Your task to perform on an android device: In the Babbel app set goals for skill improvement in the basic level for 3-6 months
Image 0: 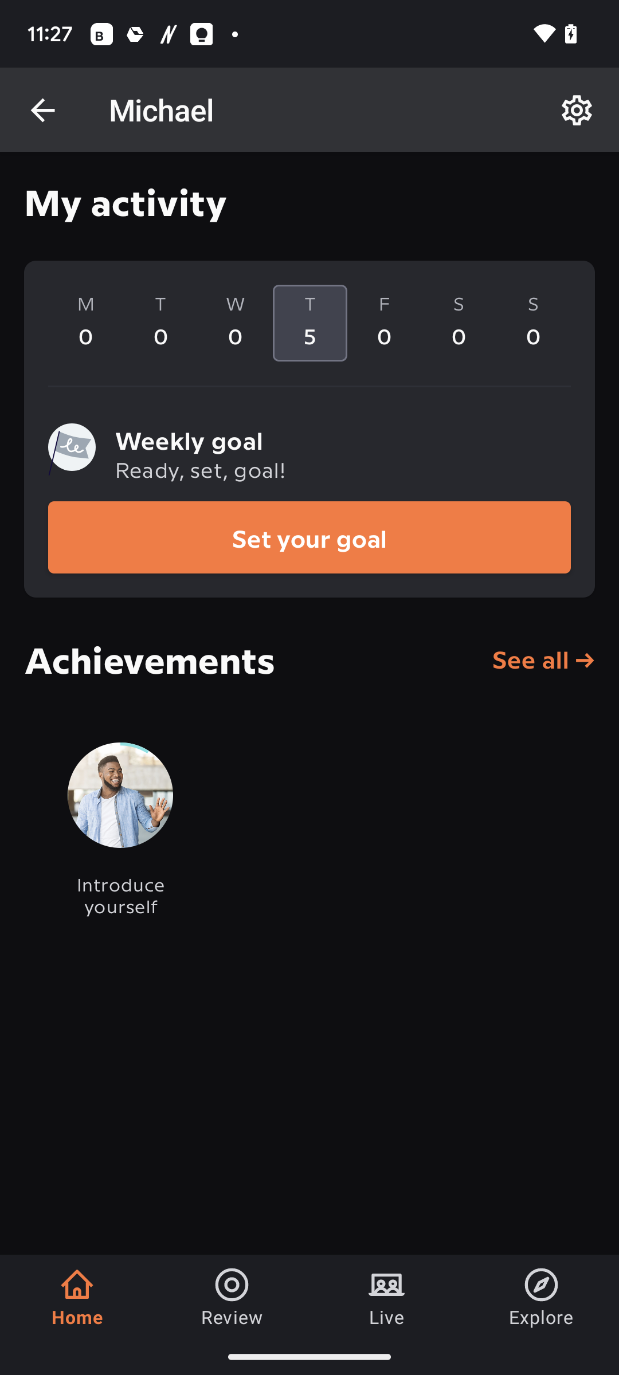
Click on Set your goal in the middle of the screen.
Step 0: click (309, 537)
Image 1: 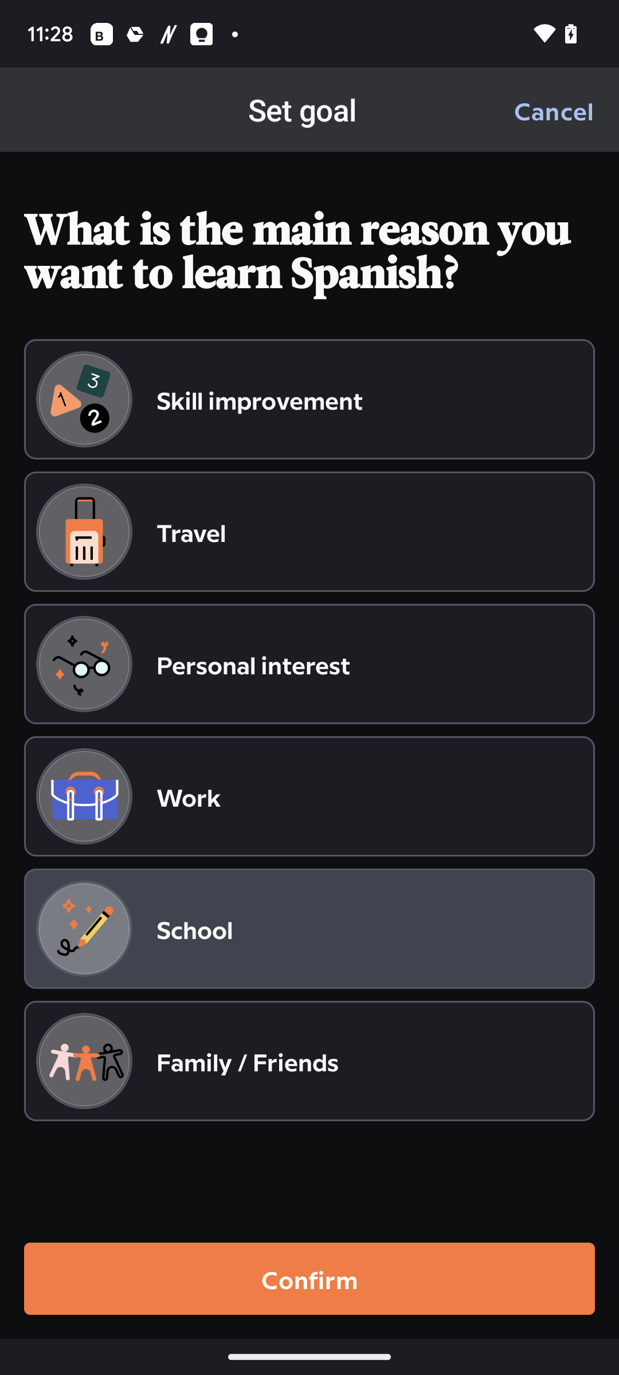
Click on Skill Improvement at the top of the screen.
Step 1: click (194, 435)
Image 2: 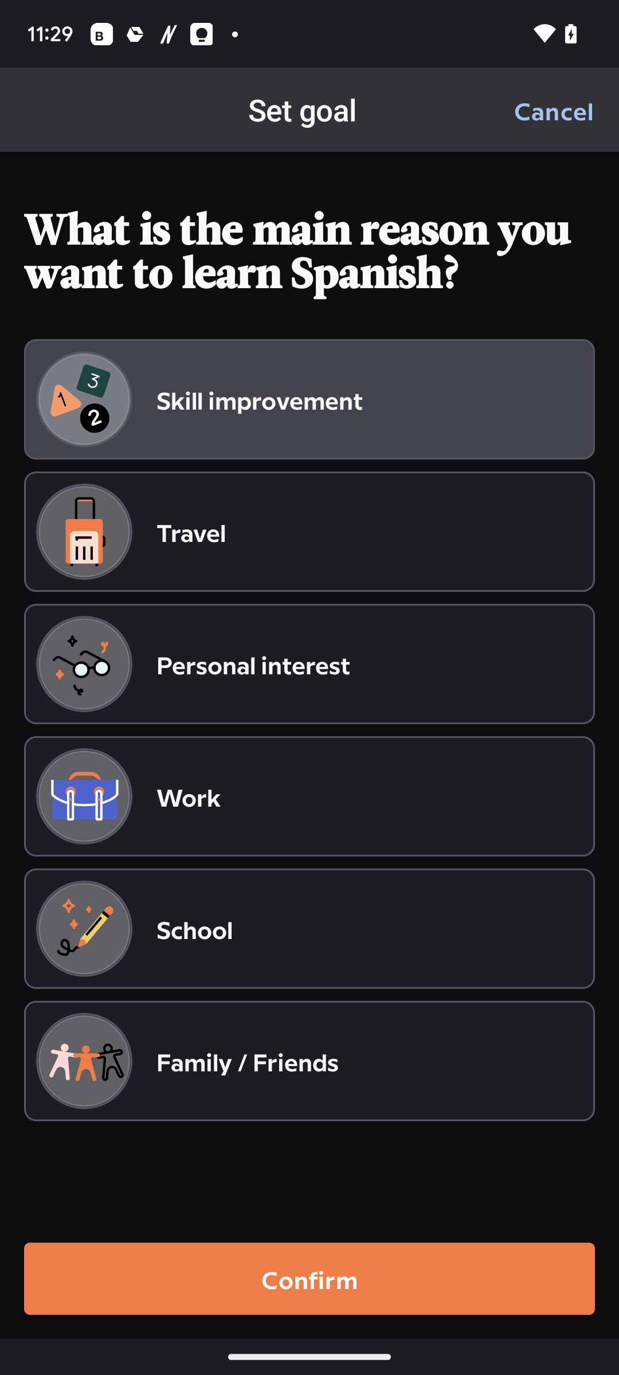
Click on confirm at the bottom of the screen.
Step 2: click (309, 1279)
Image 3: 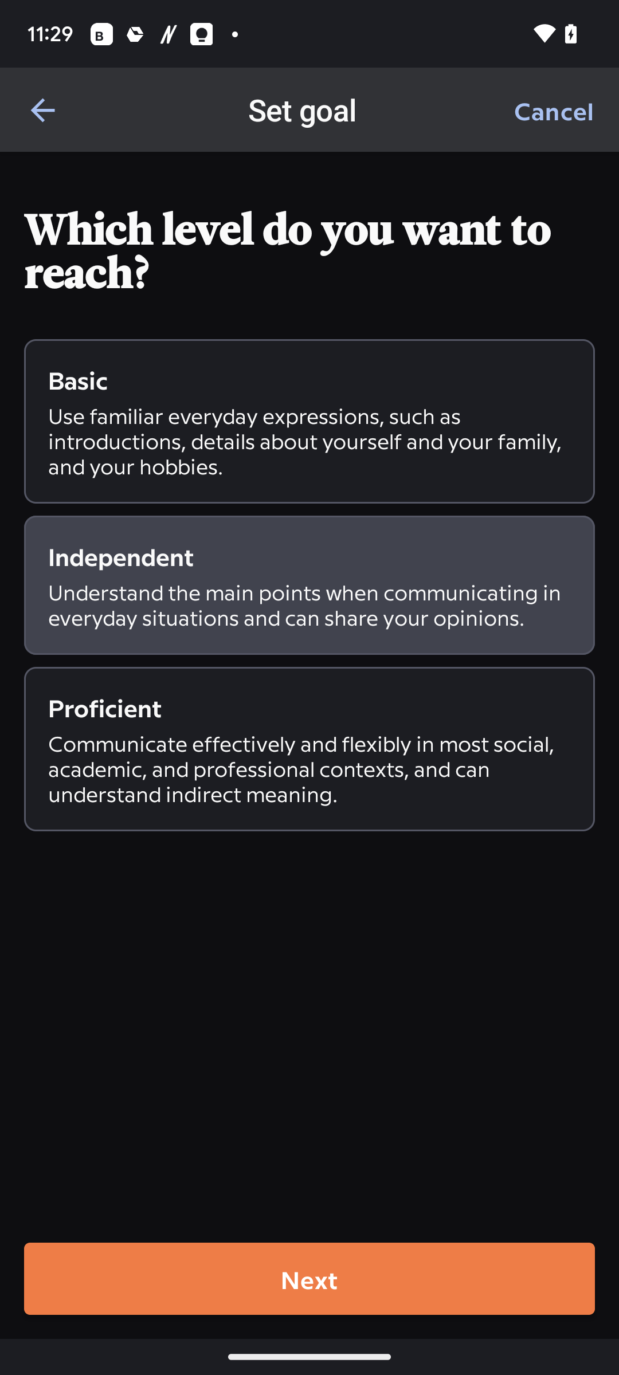
Click on Basic at the top of the screen
Step 3: click (309, 440)
Image 4: 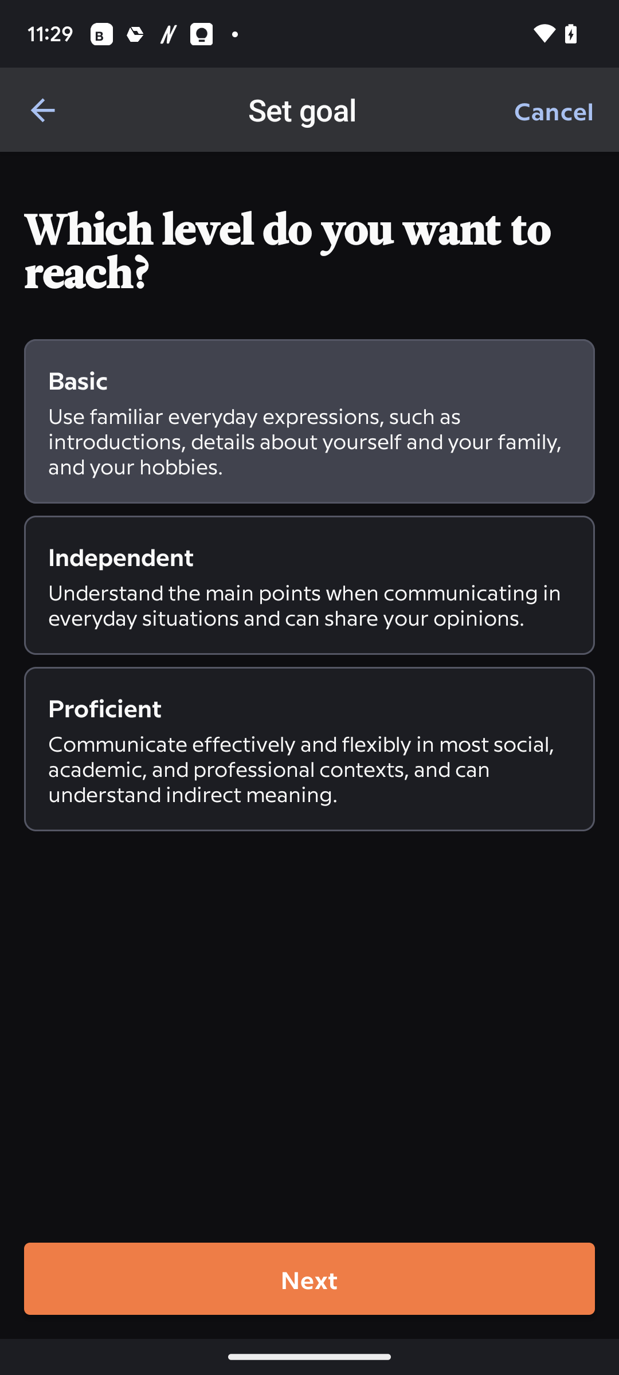
Click on Next at the bottom of the screen.
Step 4: click (309, 1279)
Image 5: 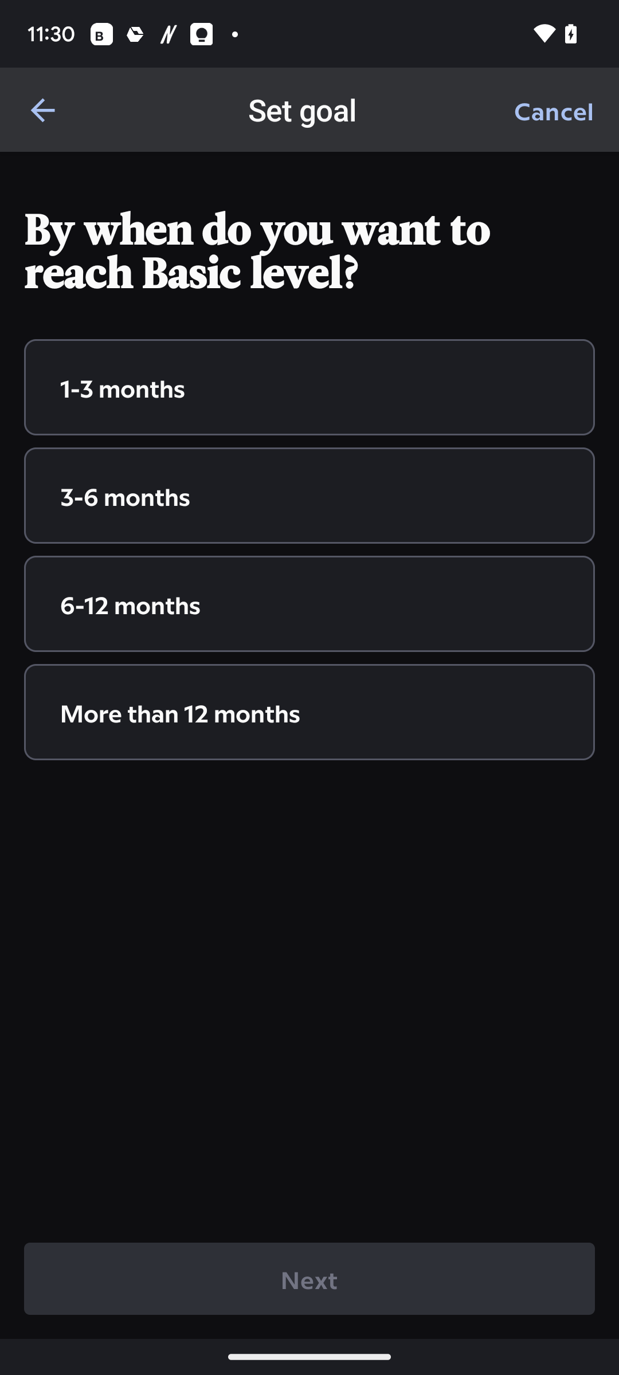
Click on second option in the middle of the screen
Step 5: click (125, 495)
Image 6: 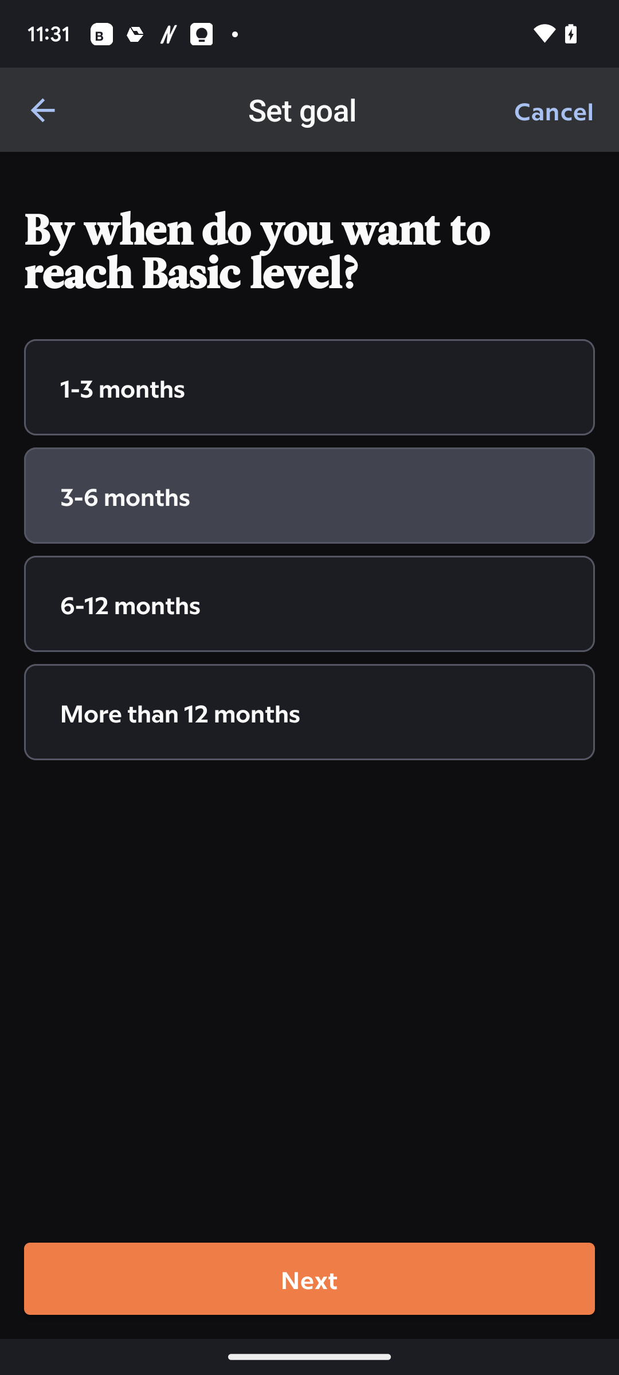
Click on Next at the bottom of the screen.
Step 6: click (309, 1279)
Image 7: 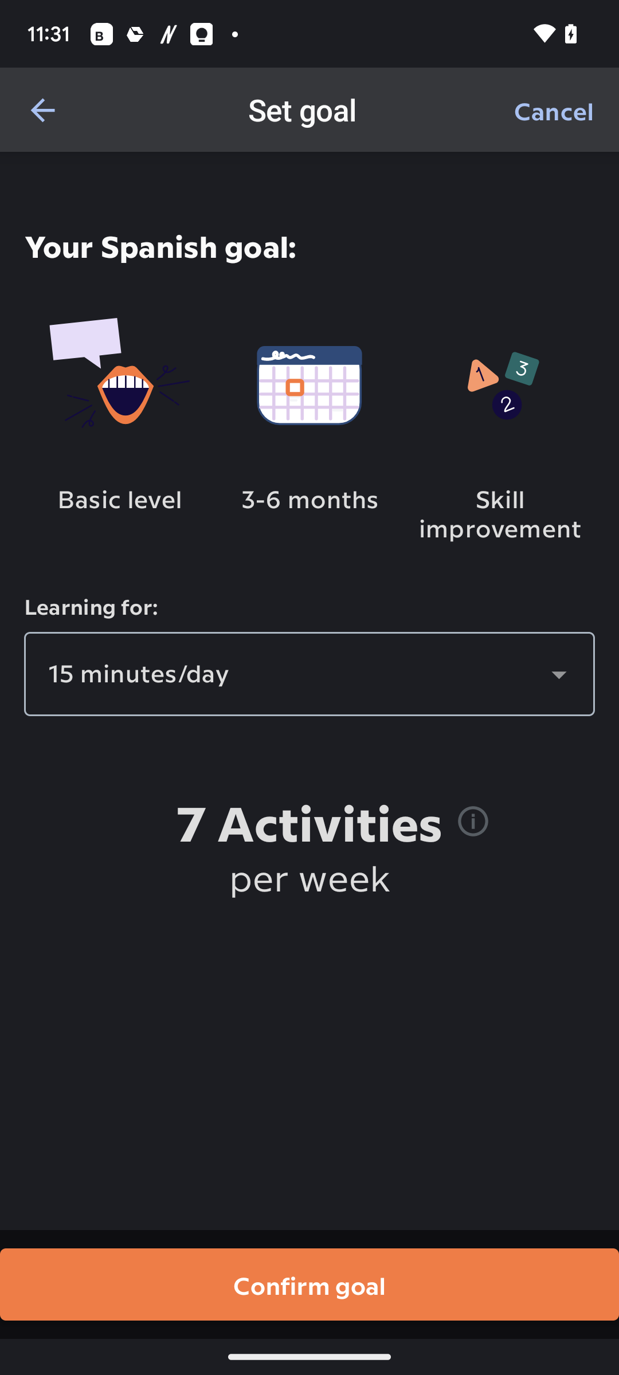
Click on confirm goal at the bottom of the screen.
Step 7: click (282, 1303)
Image 8: 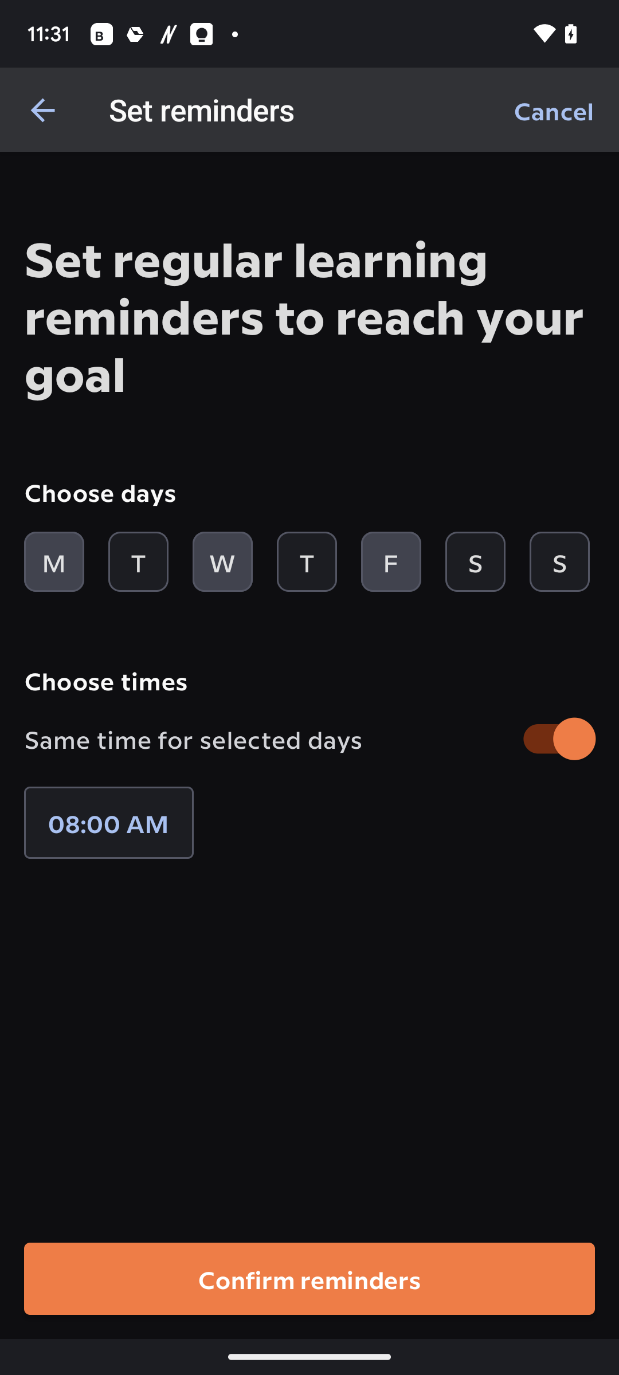
Click on confirm reminders at the bottom of the screen.
Step 8: click (309, 1279)
Image 9: 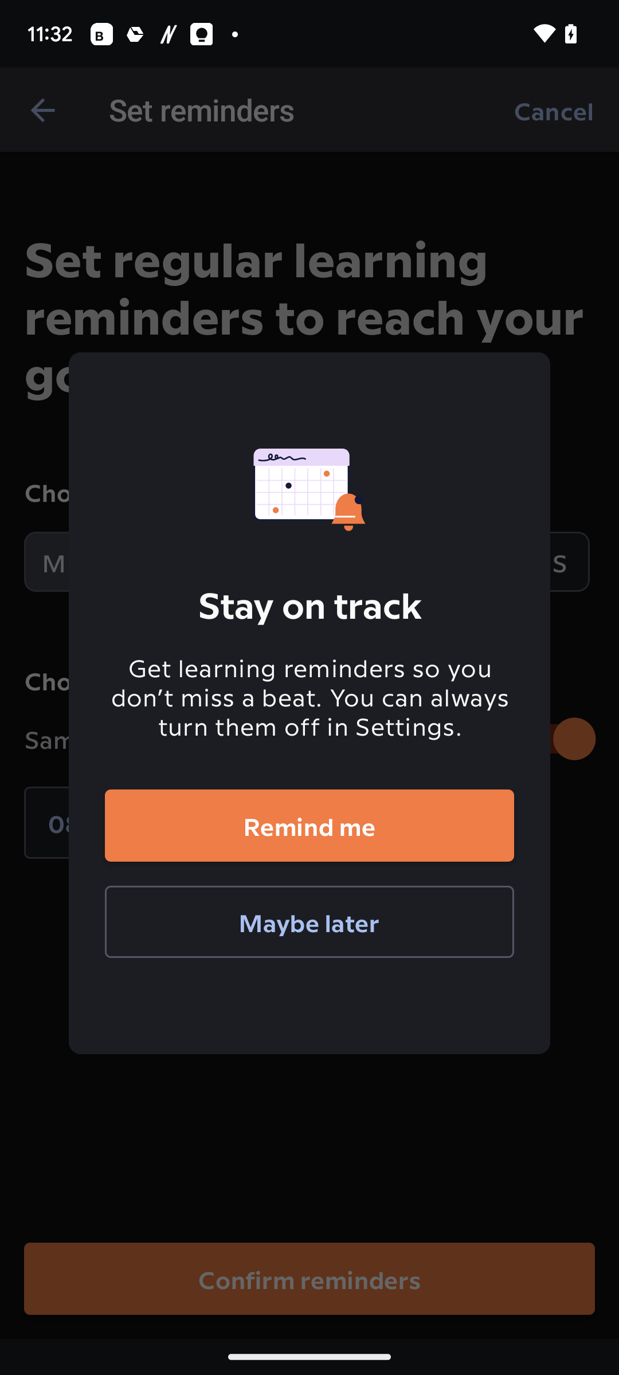
Click on confirm reminders at the bottom of the screen.
Step 9: click (309, 921)